Your task to perform on an android device: In the Agoda app,find a flight from Bangalore to Mumbai departing on August 6, 2023 and returning on August 10, 2023 then select the flight between 9 A.M to 3 PM
Image 0: 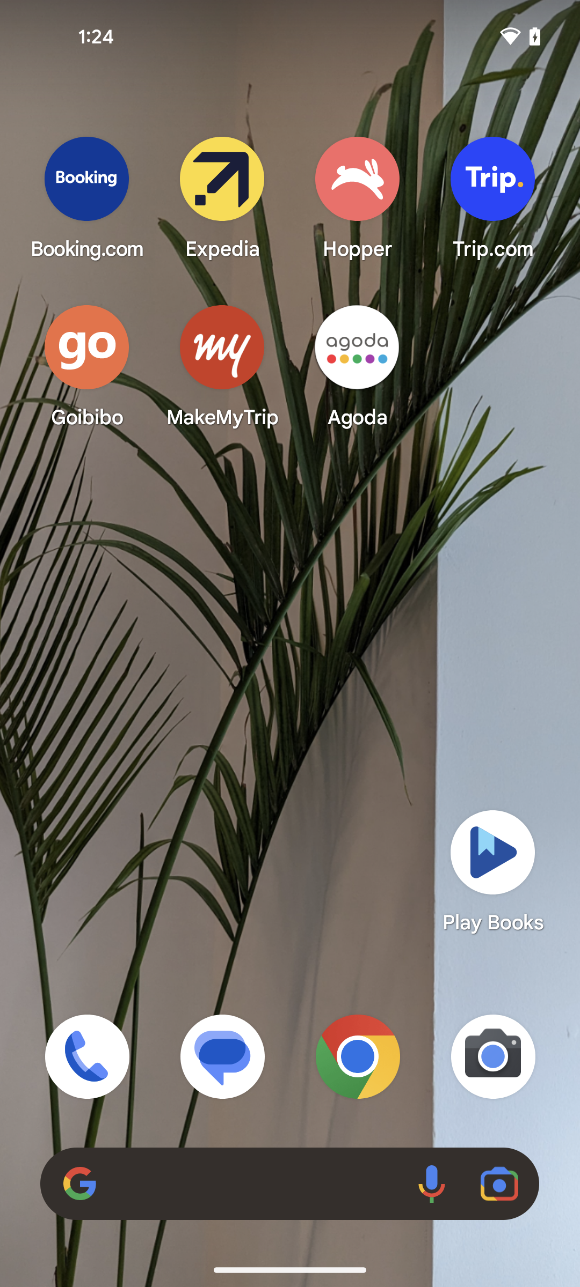
Open the Agoda app
Step 0: open app "Agoda"
Image 2: 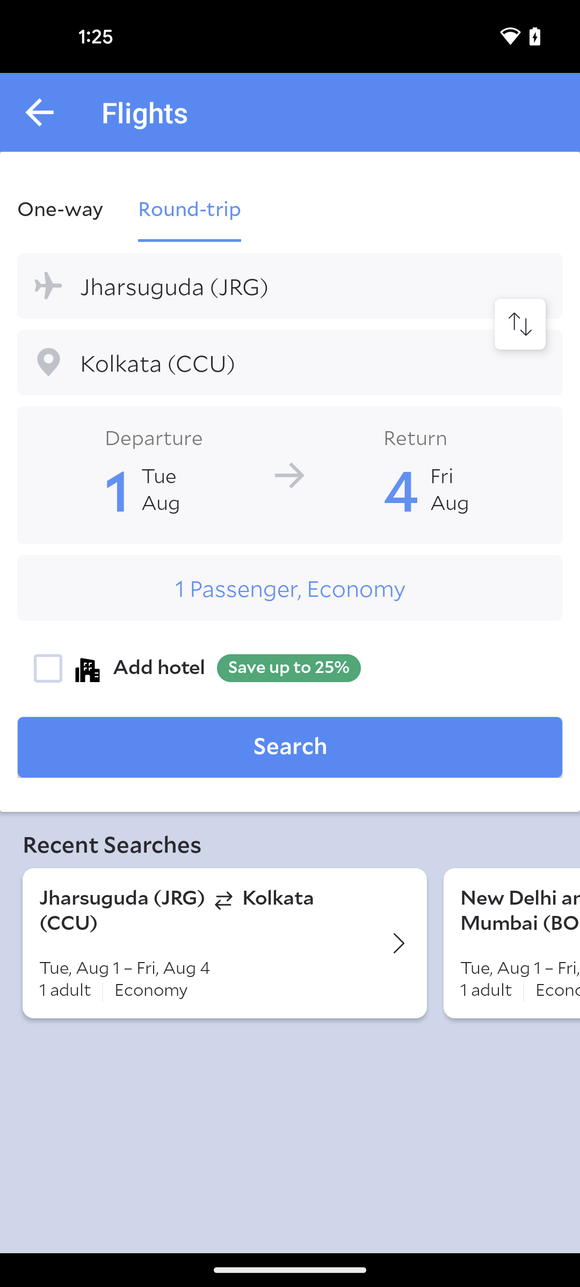
Tap on the departure section
Step 2: click (289, 286)
Image 3: 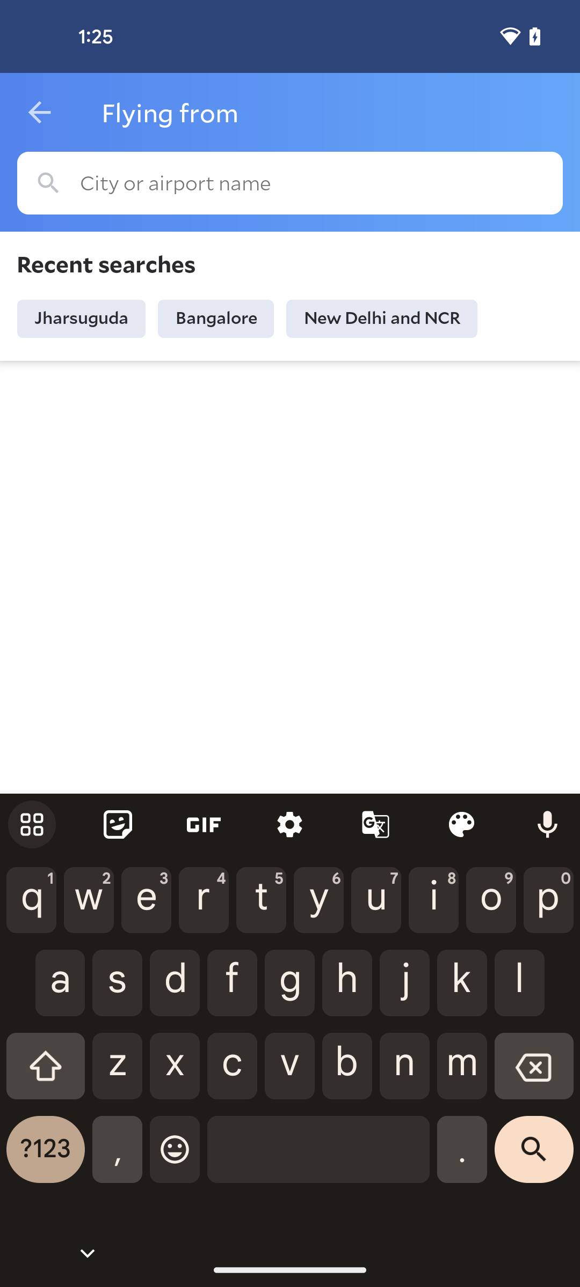
Search for Bangalore
Step 3: type "Bangalore"
Image 4: 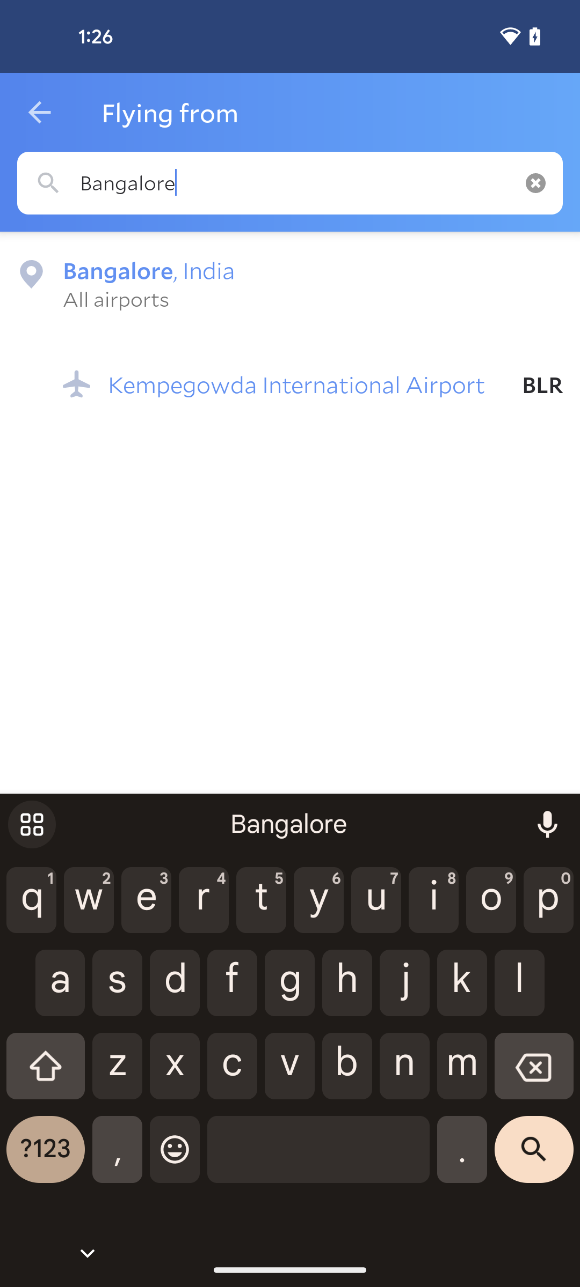
Select the search result
Step 4: click (286, 383)
Image 5: 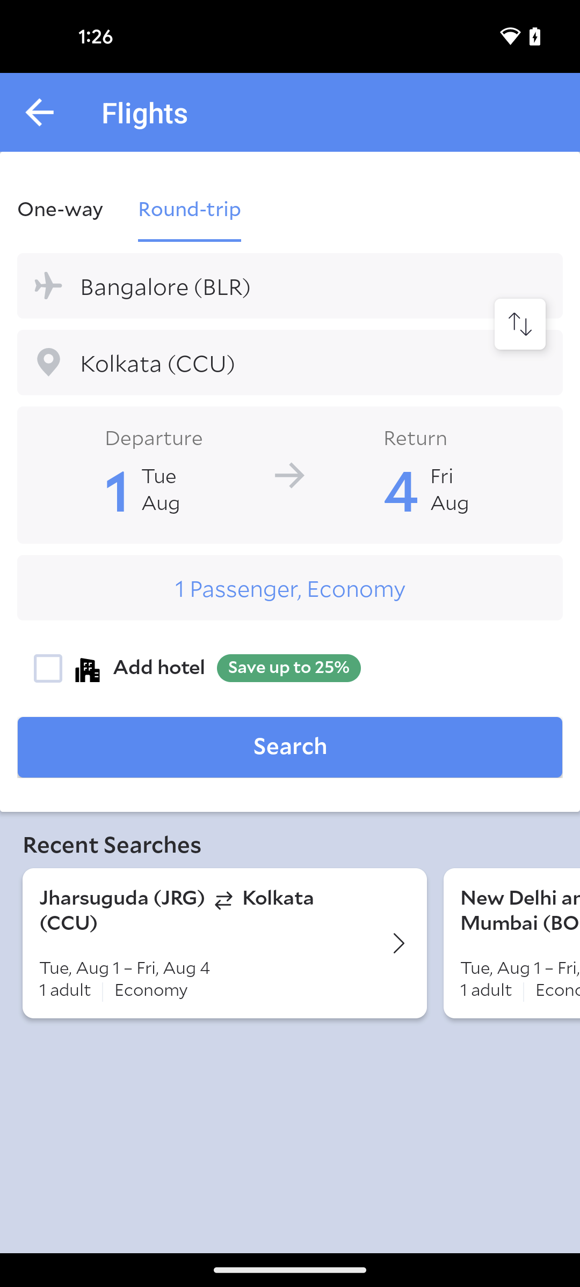
Click on the arrival section
Step 5: click (289, 362)
Image 6: 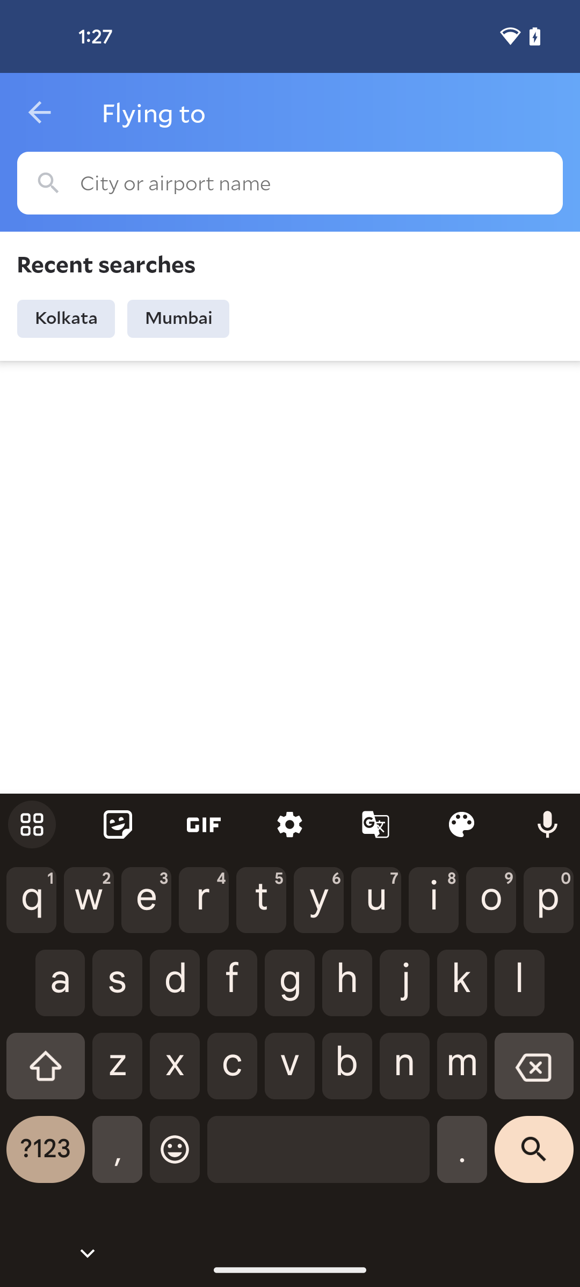
Search for Mumbai
Step 6: type "Mumbai"
Image 7: 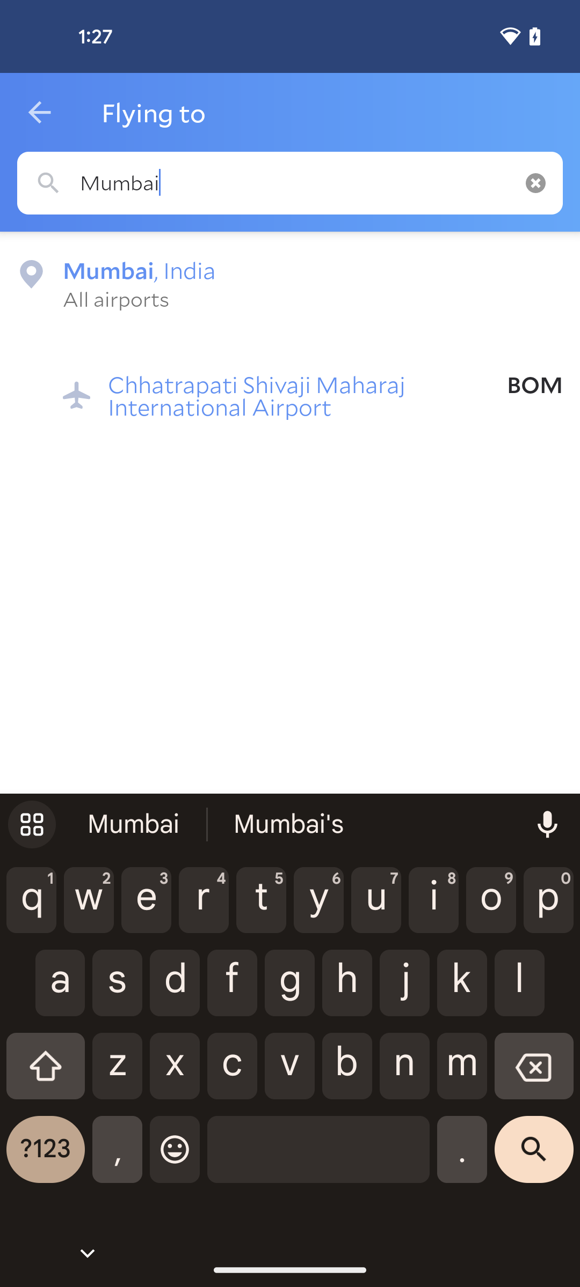
Select the search result
Step 7: click (279, 395)
Image 8: 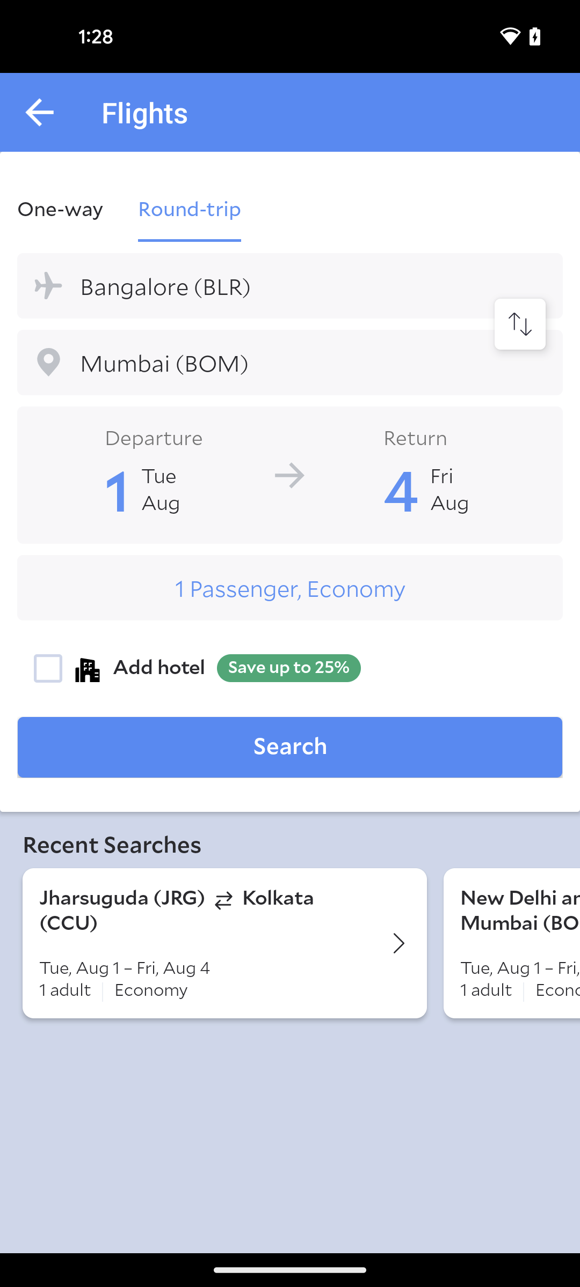
Tap on the departure date section
Step 8: click (154, 437)
Image 9: 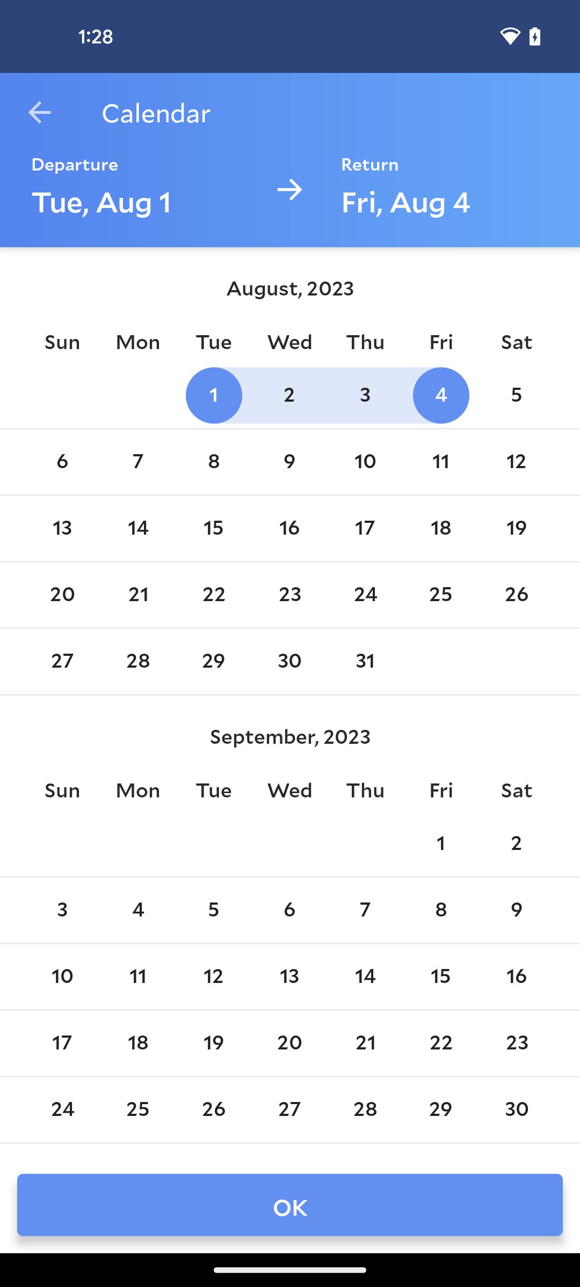
Select departure date 6 august
Step 9: click (62, 461)
Image 10: 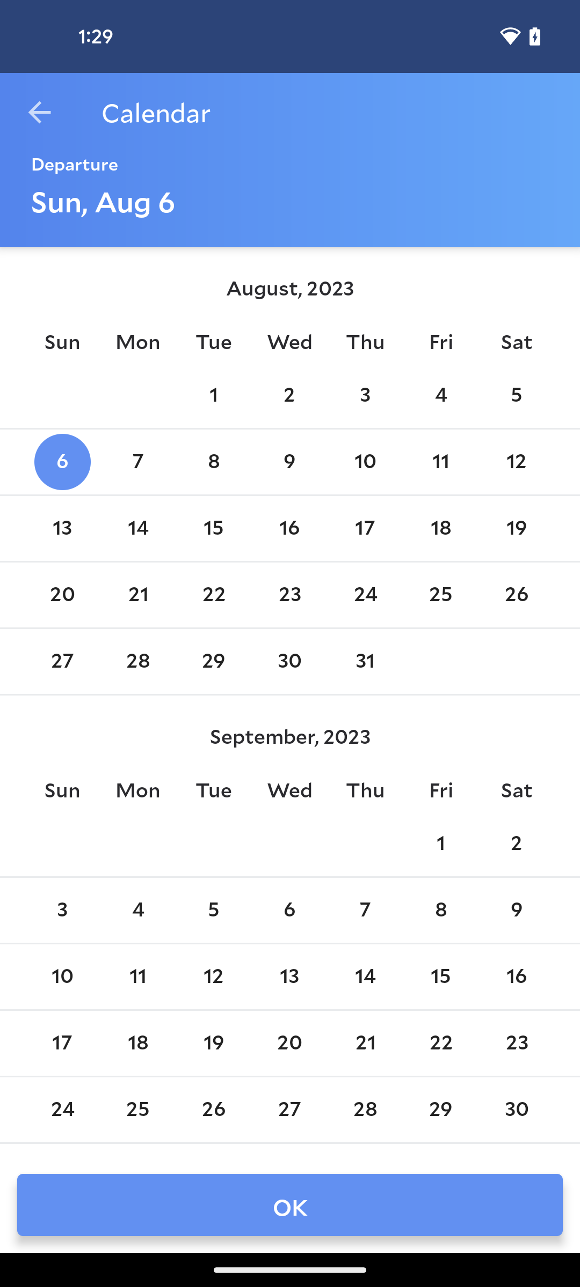
Select return date 10 august
Step 10: click (365, 462)
Image 11: 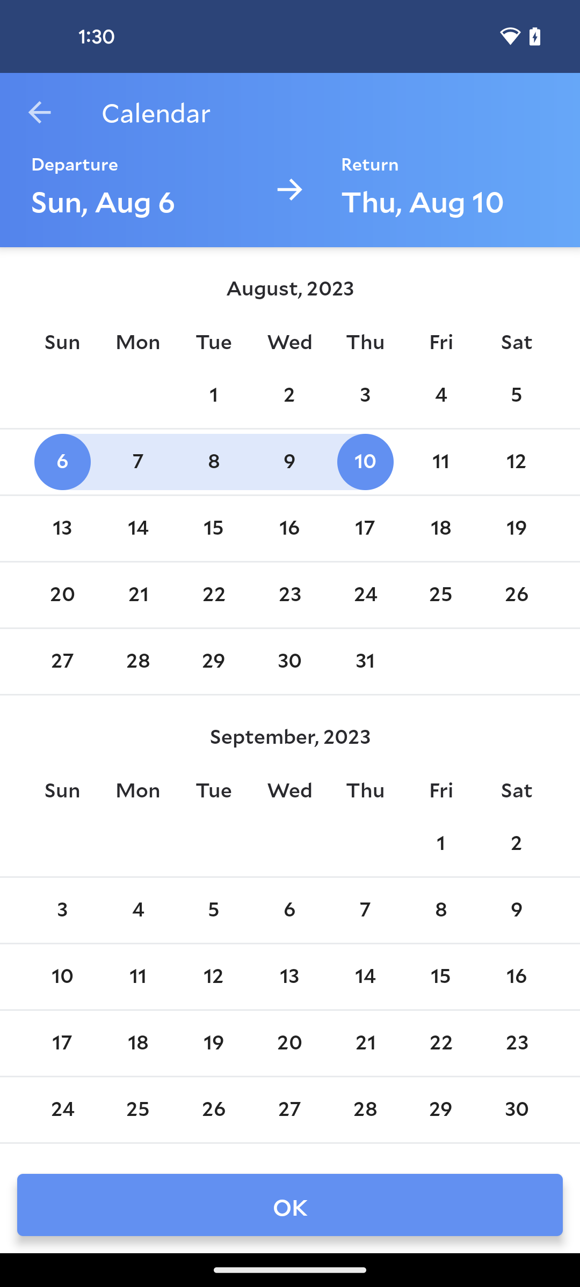
Click on the OK button at the bottom of the screen
Step 11: click (289, 1205)
Image 12: 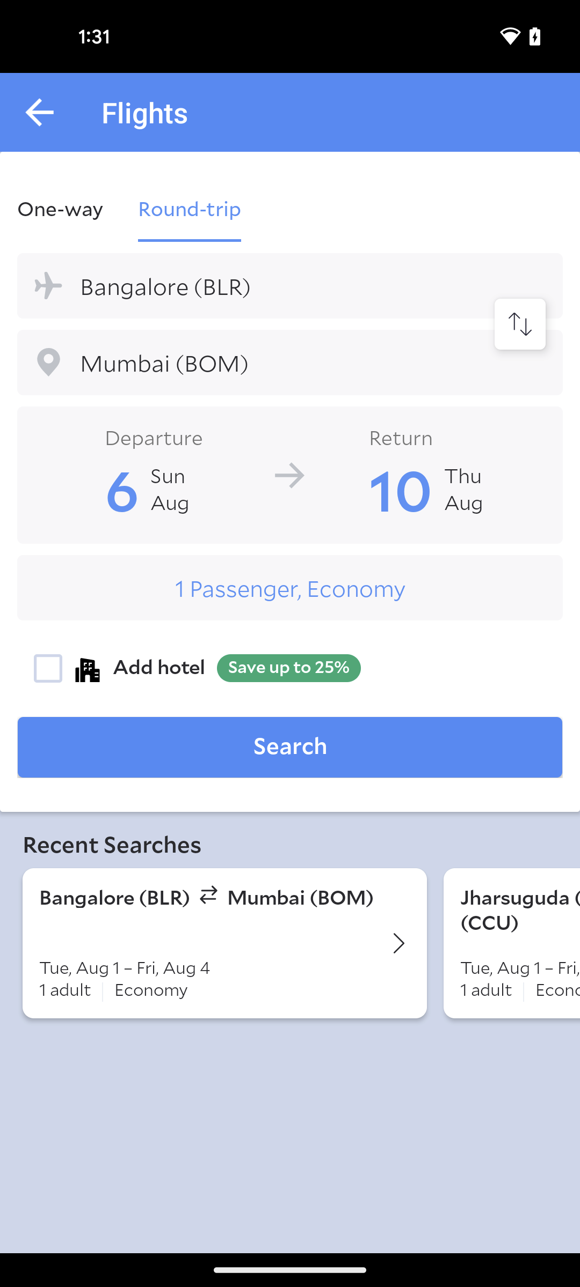
Click on the search button 
Step 12: click (290, 746)
Image 13: 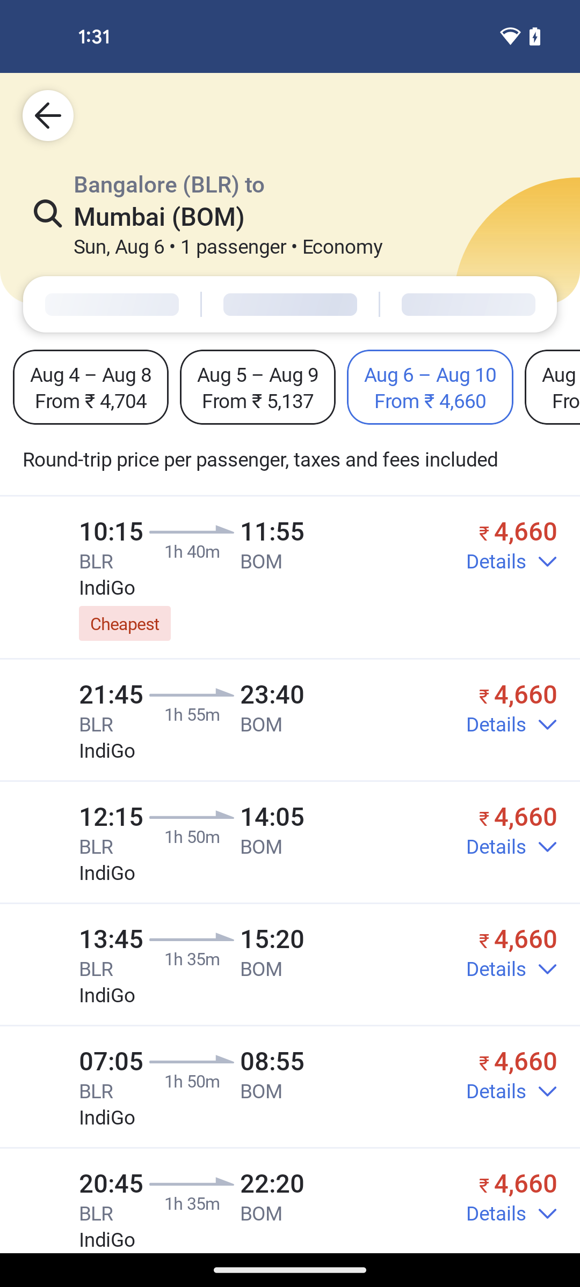
Select the second search result
Step 13: click (290, 720)
Image 14: 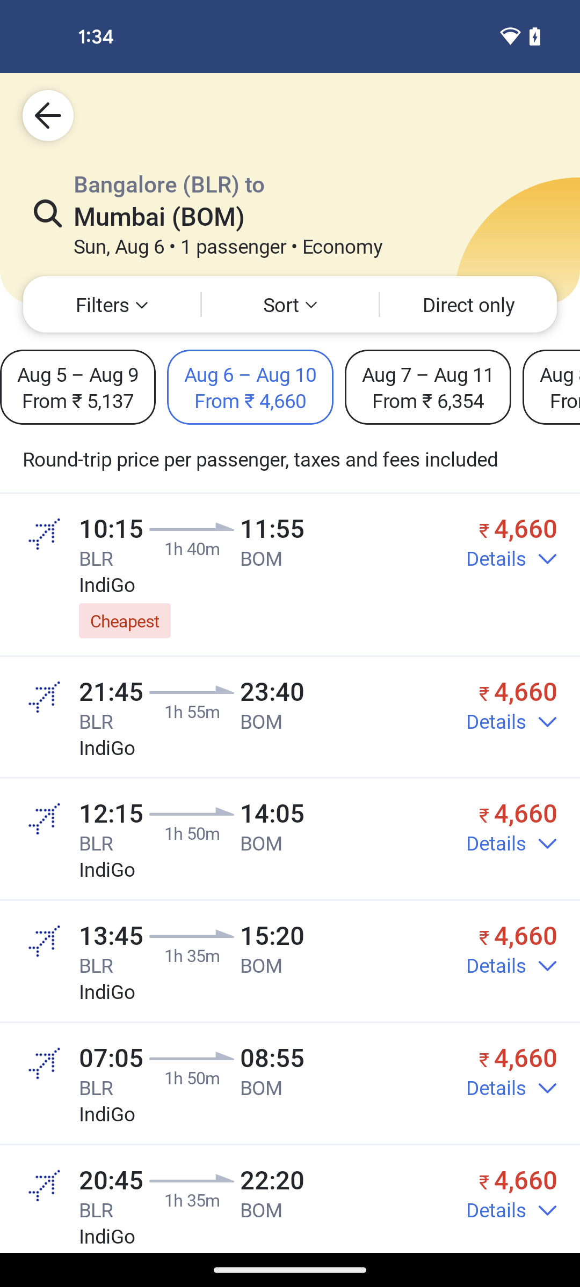
Select the second search result
Step 14: wait
Image 15: 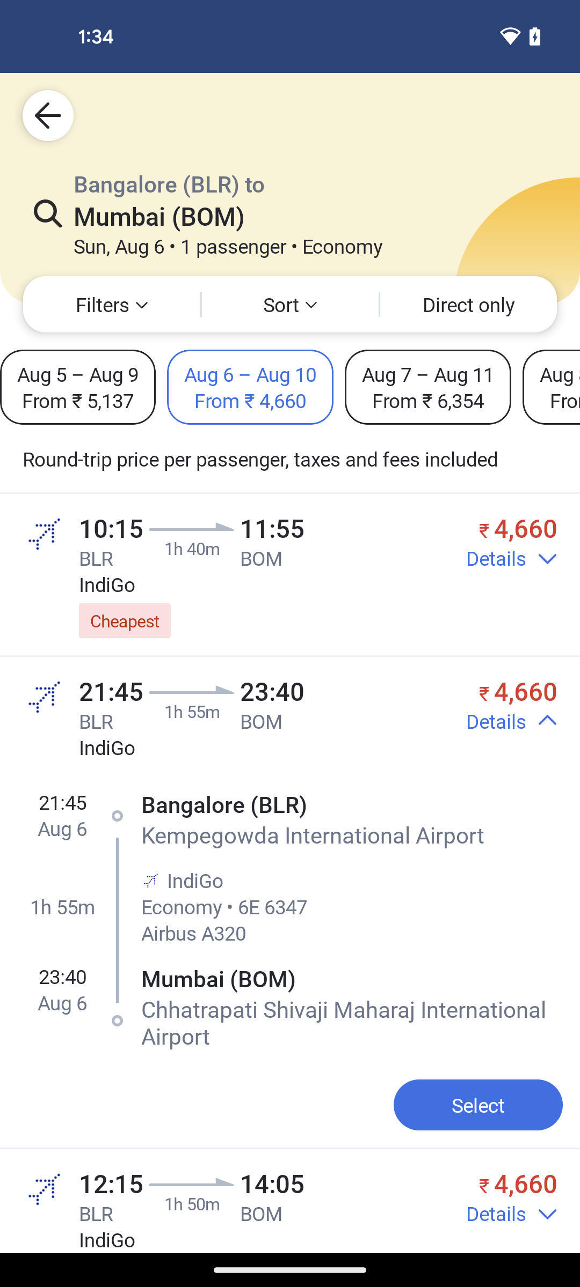
Click on the select button 
Step 15: click (478, 1105)